Your task to perform on an android device: I want to watch the Oscar and the wolf -somebody wants you Video, play the video for me .
Image 0: 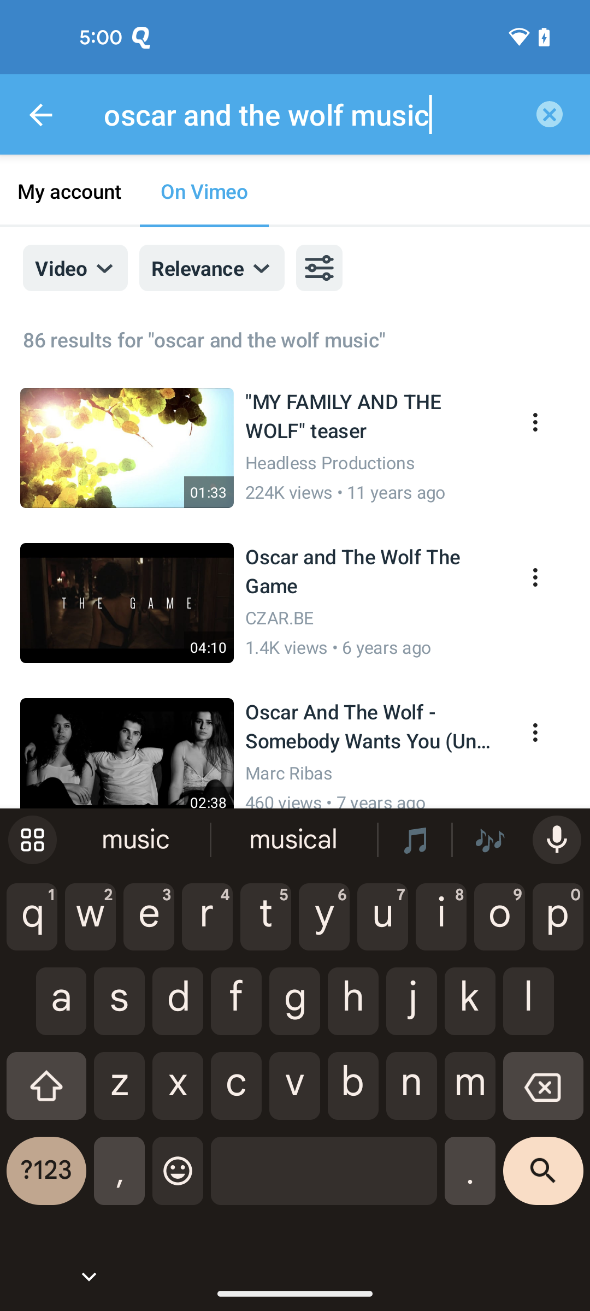
Tap on the third video
Step 0: click (295, 758)
Image 1: 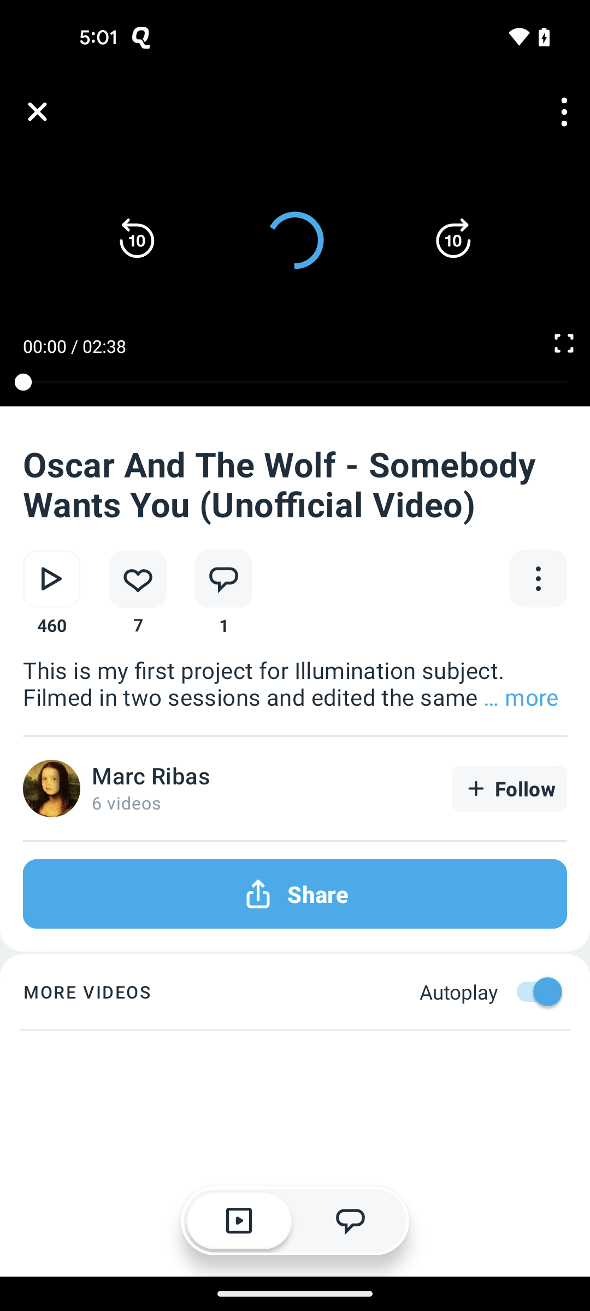
Tap on the third video
Step 1: wait